Your task to perform on an android device: I created my profile on the app and now want to connect my device to begin monitoring.
Image 0: 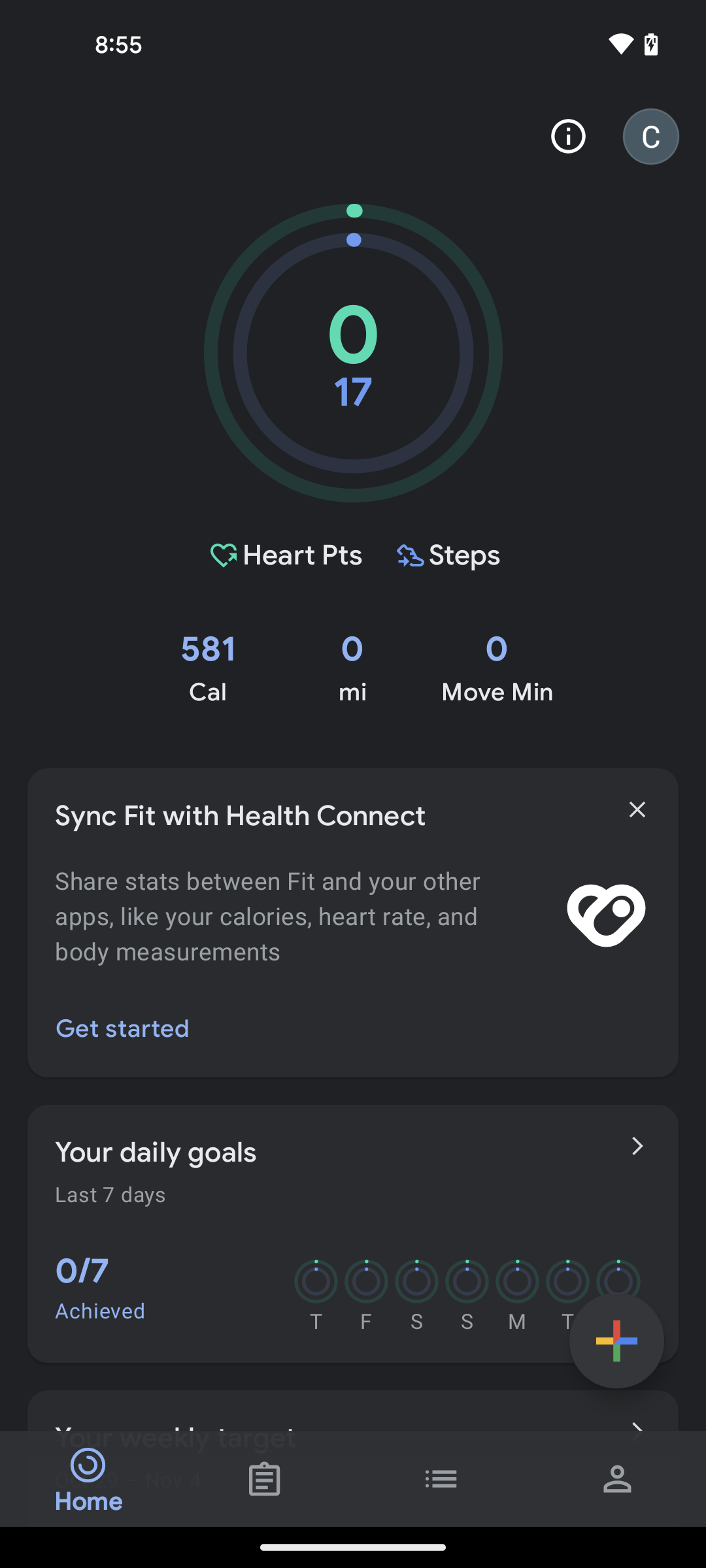
click on the get Started option of Syn fit with health connect
Step 0: click (122, 1029)
Image 1: 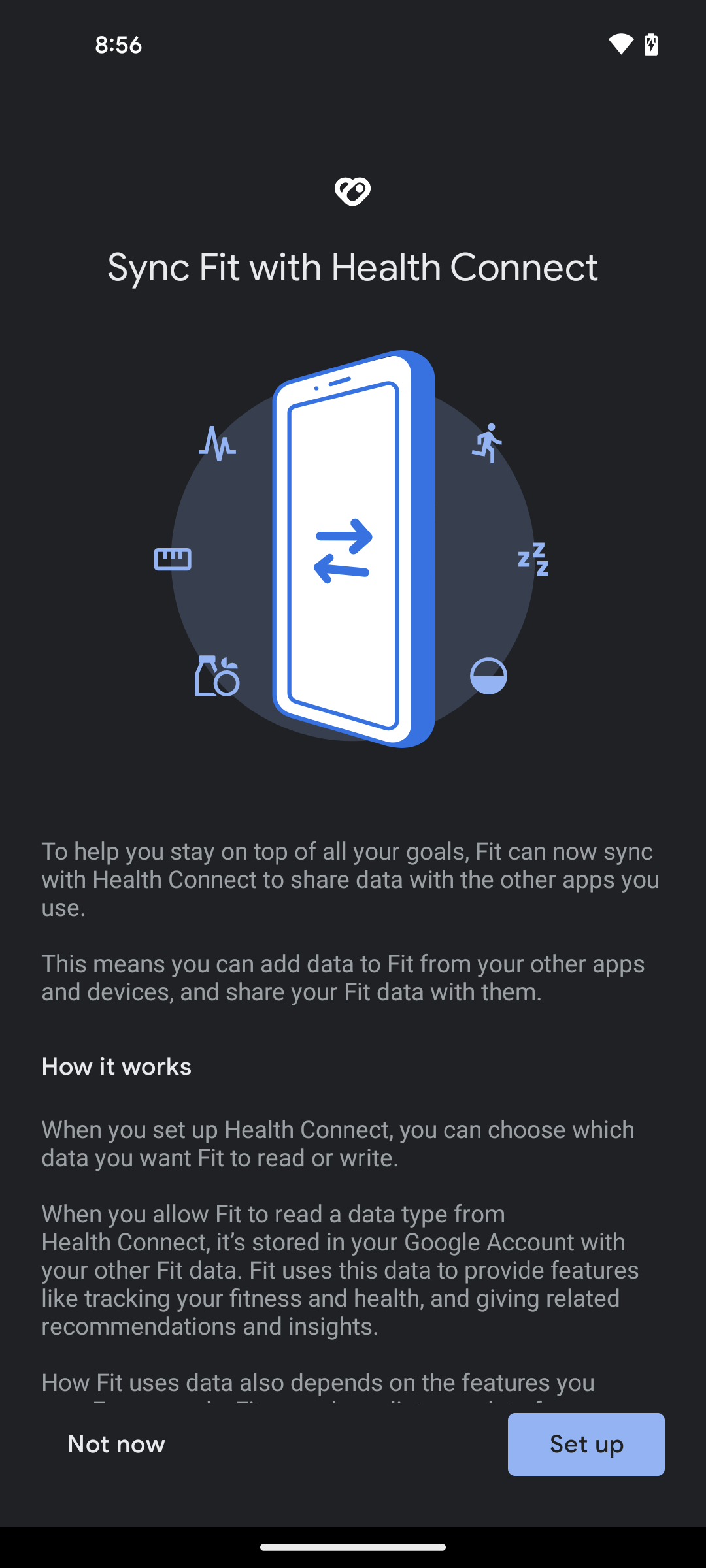
click on the Set up button
Step 1: click (586, 1444)
Image 2: 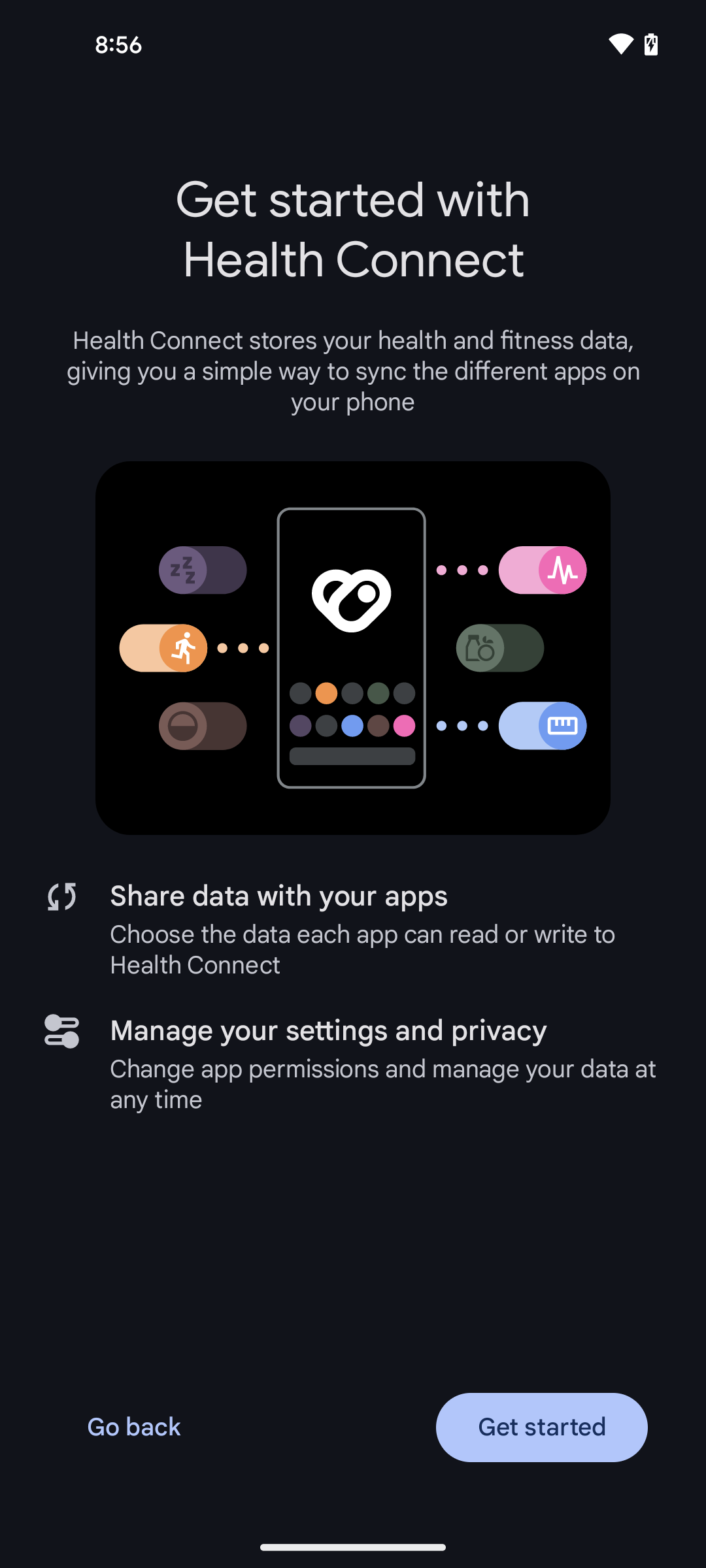
click on the Get Started button
Step 2: click (541, 1427)
Image 3: 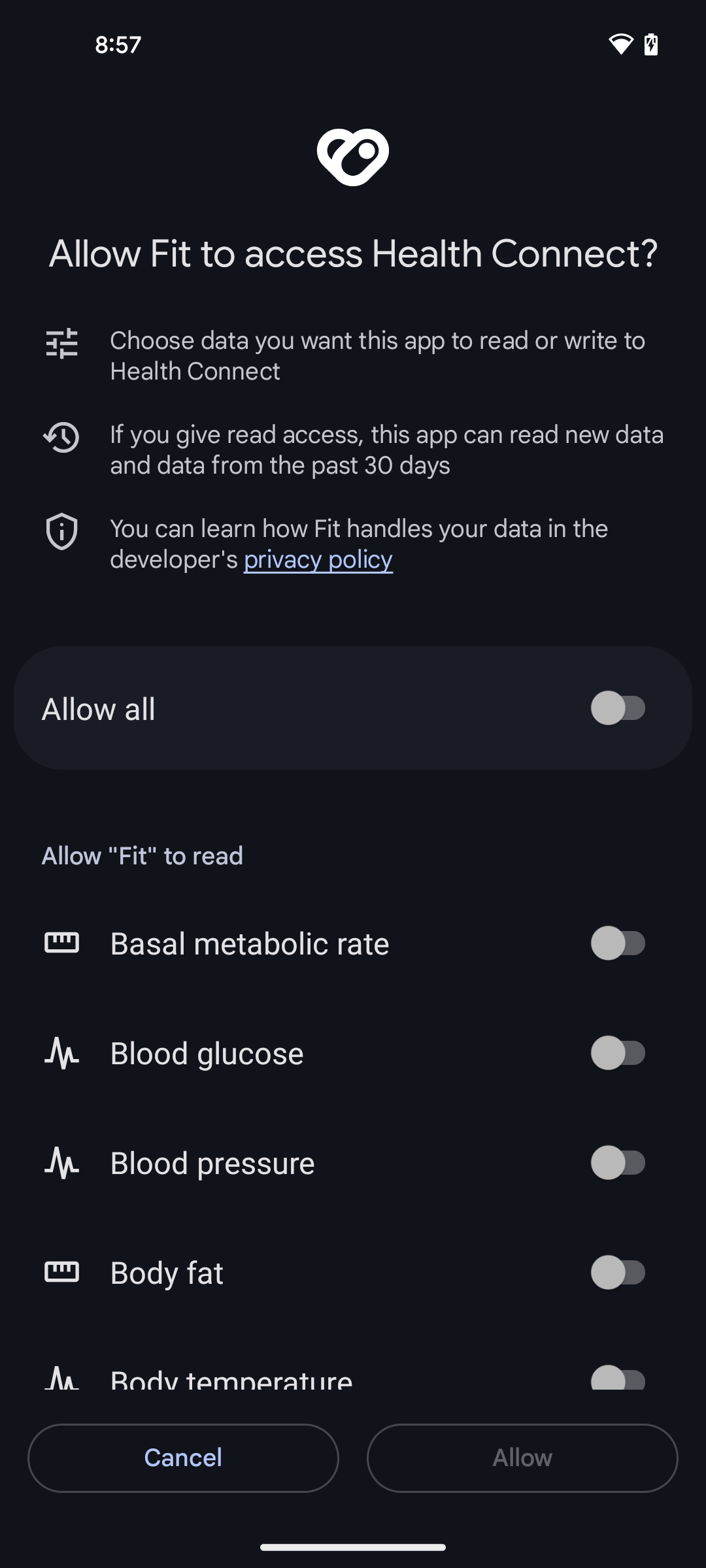
click on the toggle button of Allow all
Step 3: click (352, 708)
Image 4: 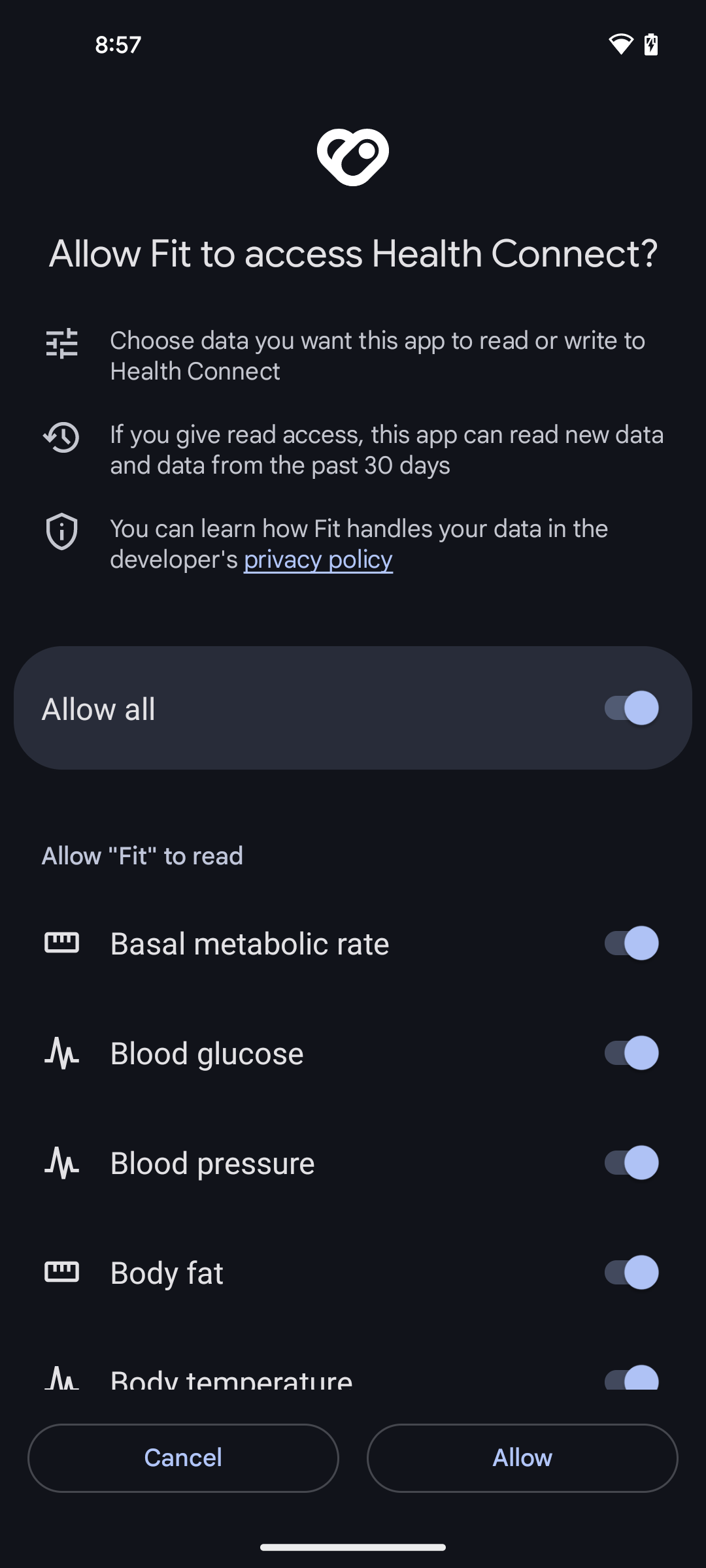
click on the Allow button
Step 4: click (522, 1458)
Image 5: 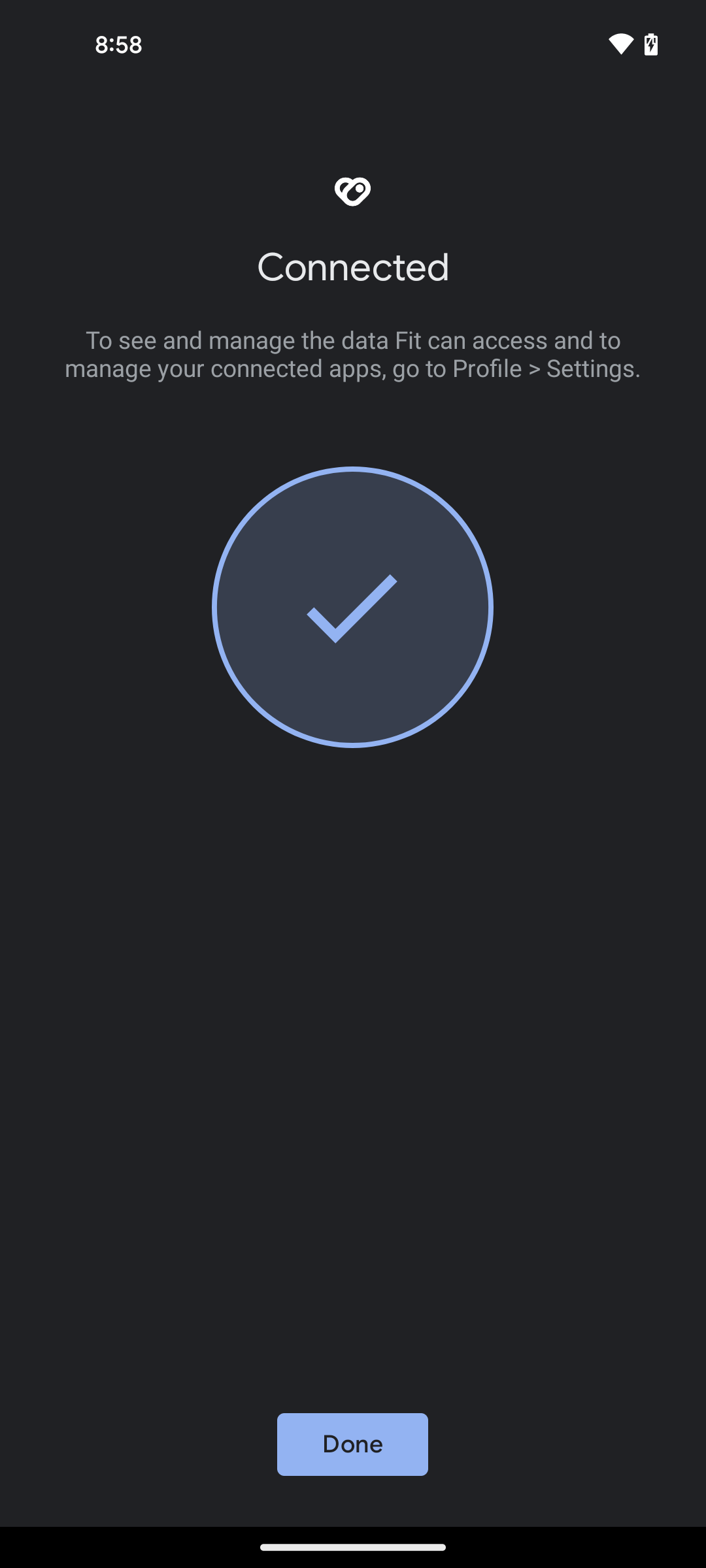
click on the Done button
Step 5: click (352, 1444)